Your task to perform on an android device: I want to share the presentation with my buddy karin at karin.iversen@example.com using Gmail.
Image 0: 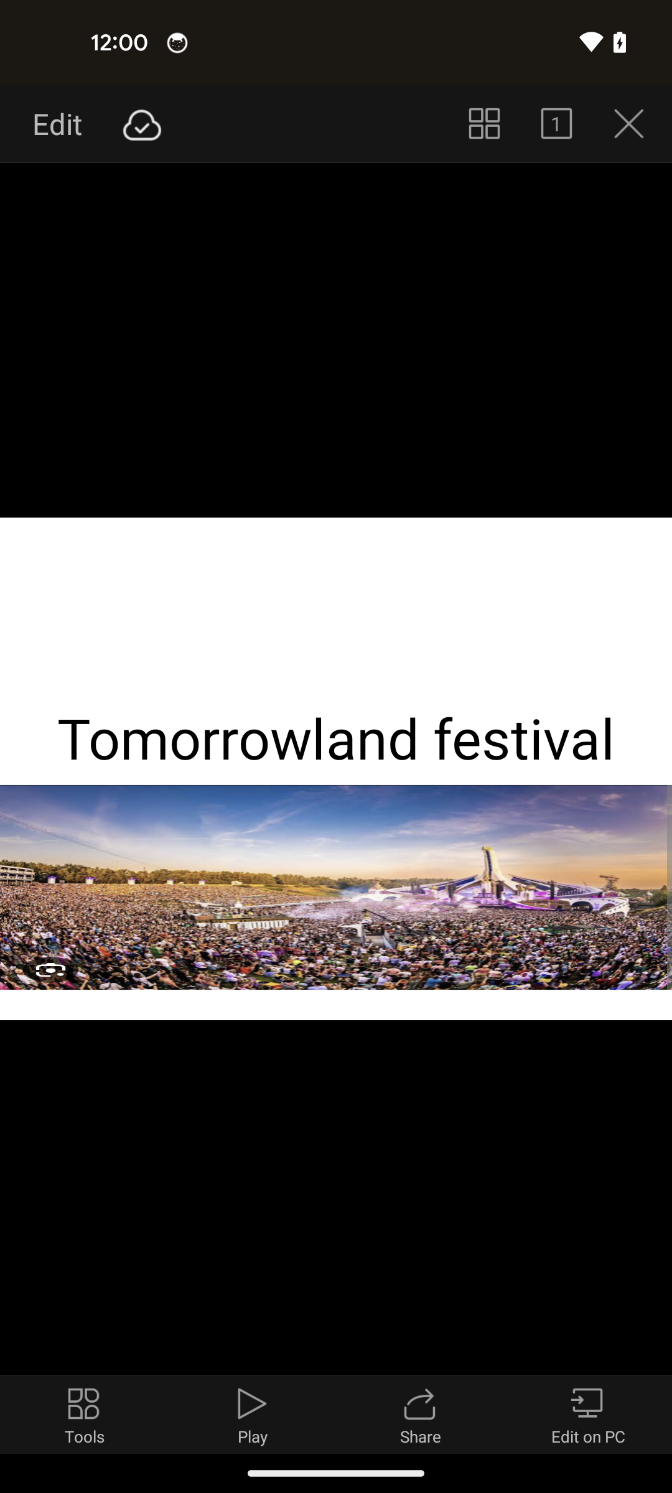
Tap on the tools option
Step 0: click (84, 1414)
Image 1: 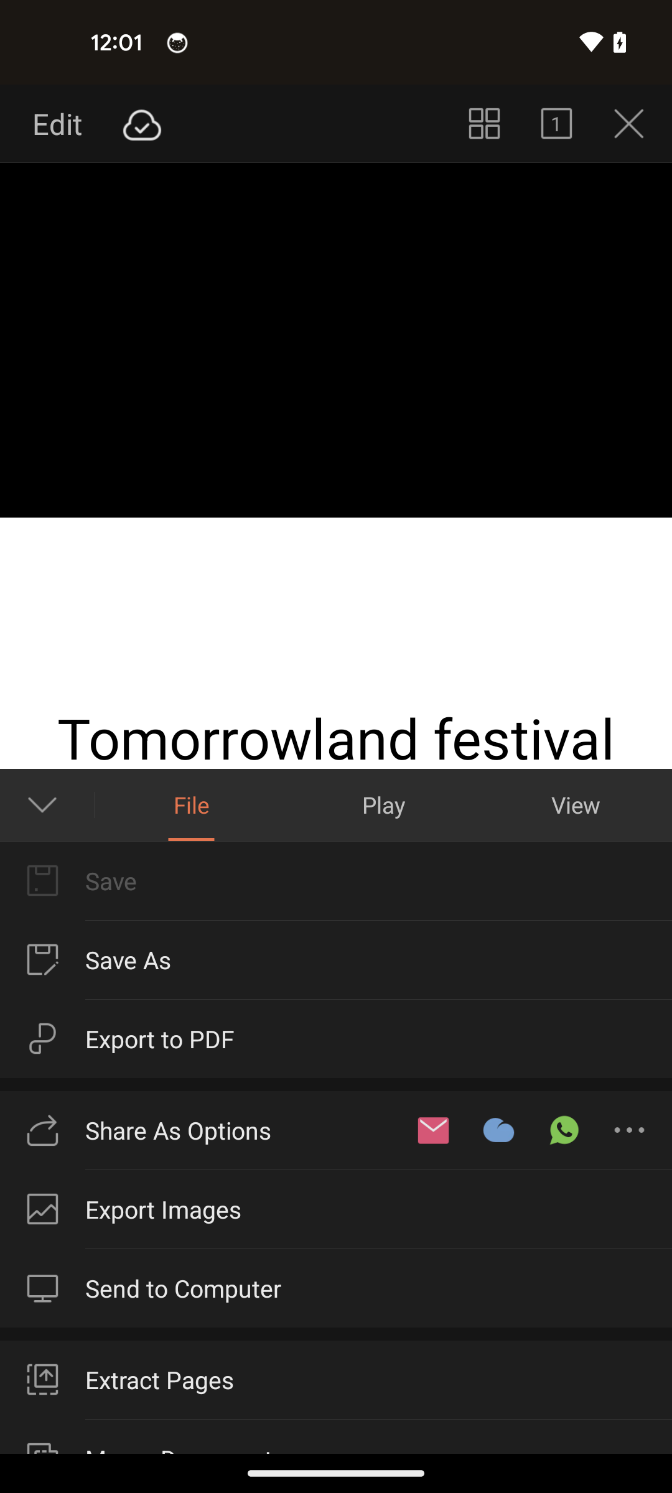
Click on the share as options 
Step 1: click (243, 1130)
Image 2: 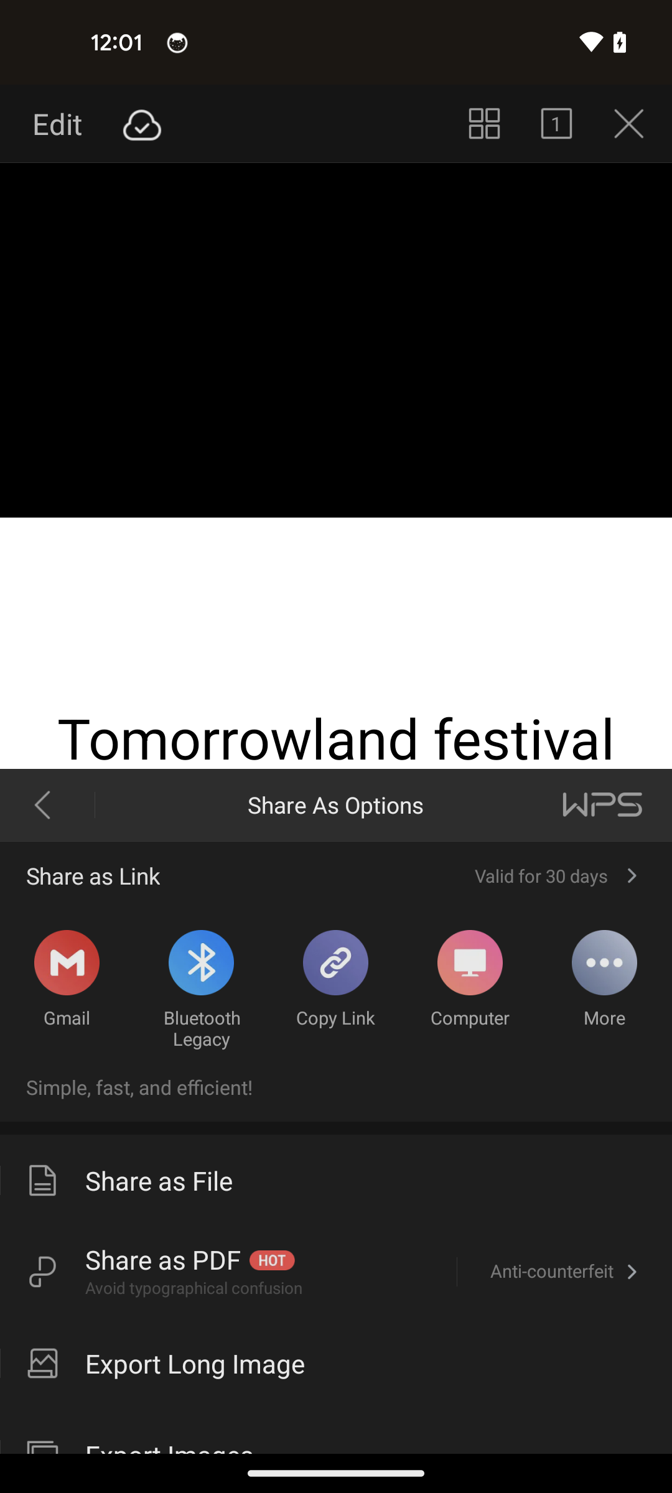
Click on the gmail option
Step 2: click (66, 962)
Image 3: 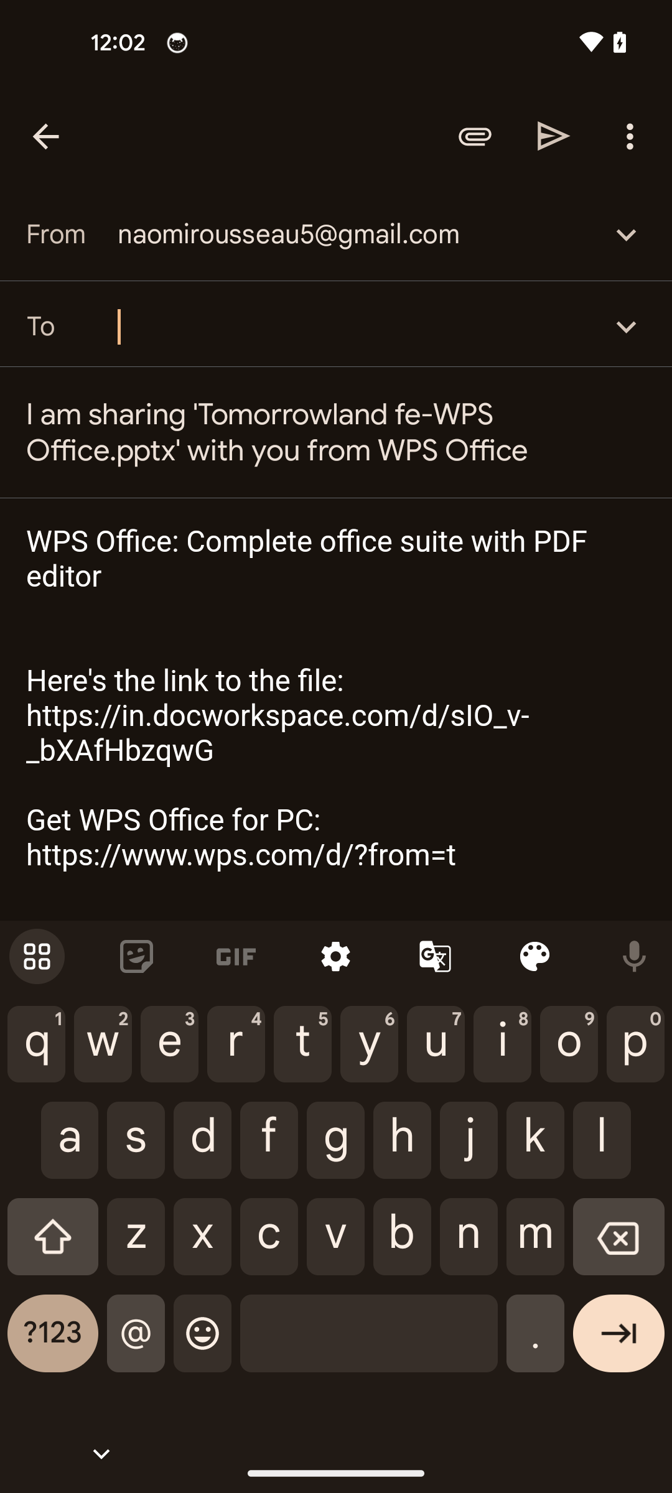
Type the recipient id karin.iversen@example.com
Step 3: type "karin.iversen@example.com"
Image 4: 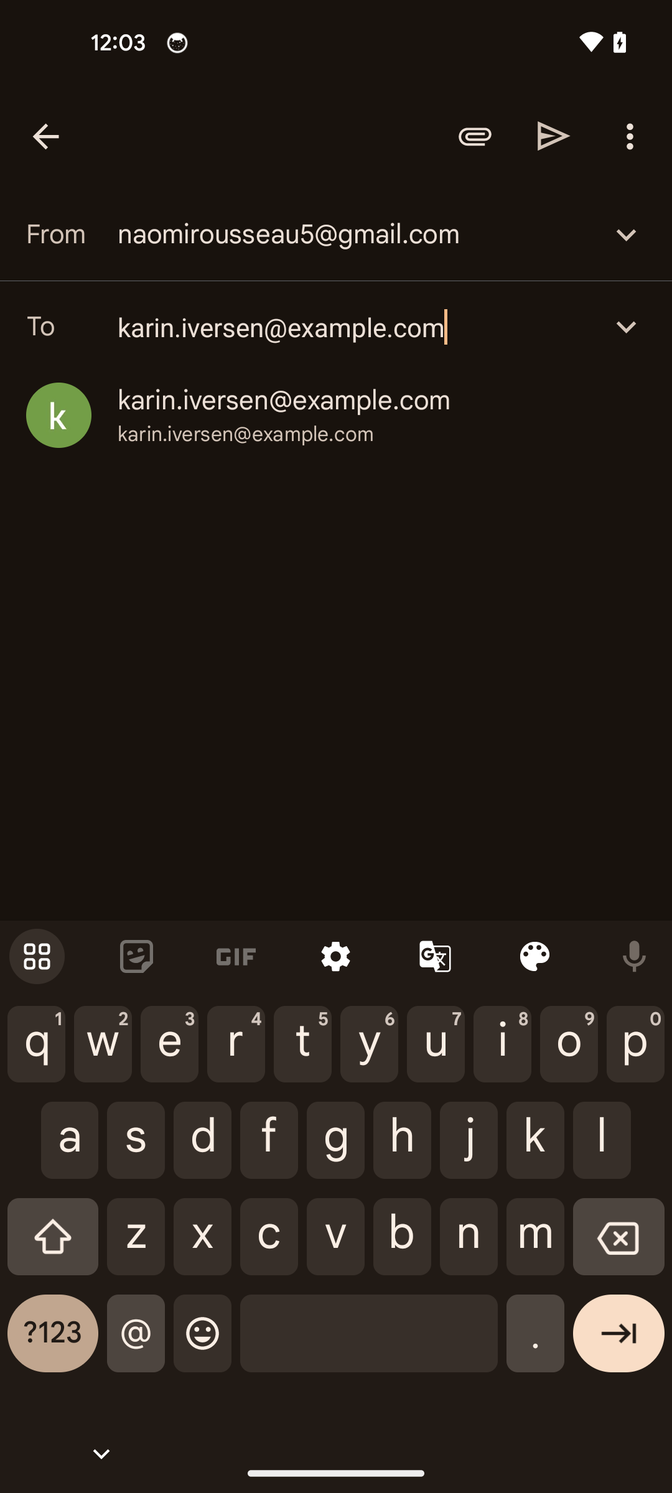
Tap on the send icon
Step 4: click (124, 42)